Your task to perform on an android device: Open the edX app and  start the introduction to java programming exam 
Image 0: 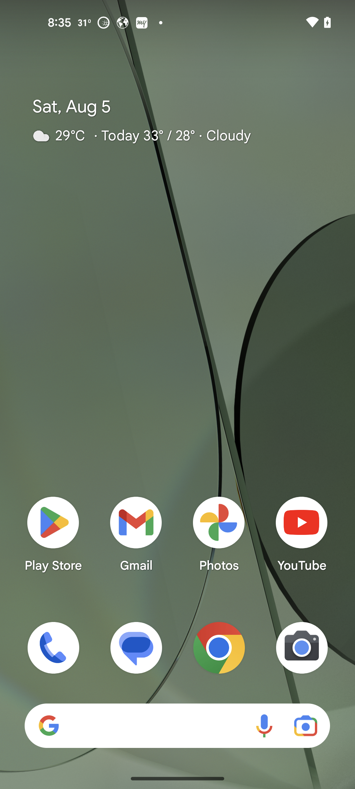
Open the edX app
Step 0: open app "edX"
Image 1: 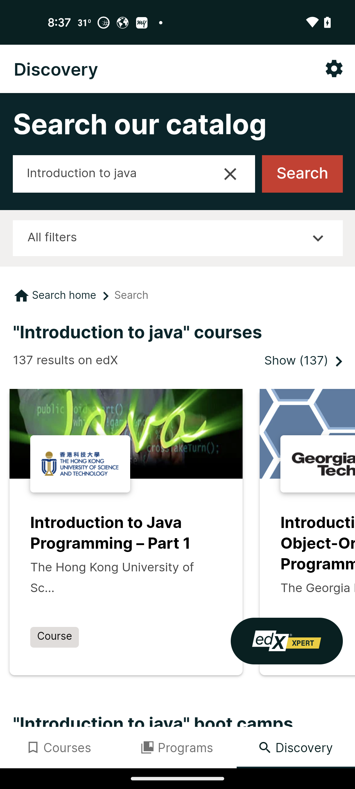
click on introduction to java programming
Step 1: click (126, 533)
Image 3: 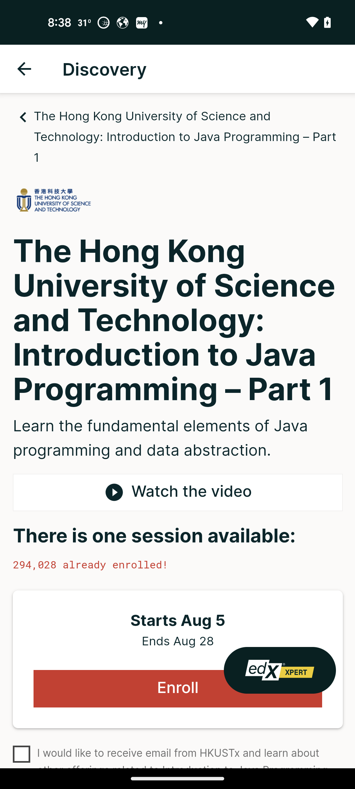
click on enroll button
Step 3: click (178, 689)
Image 4: 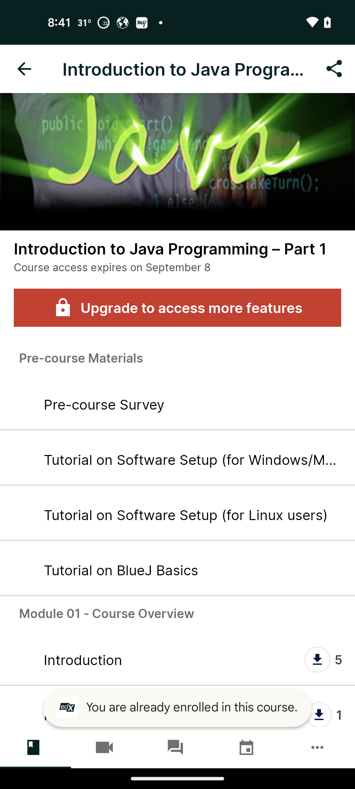
swipe up for the exam
Step 4: scroll down
Image 5: 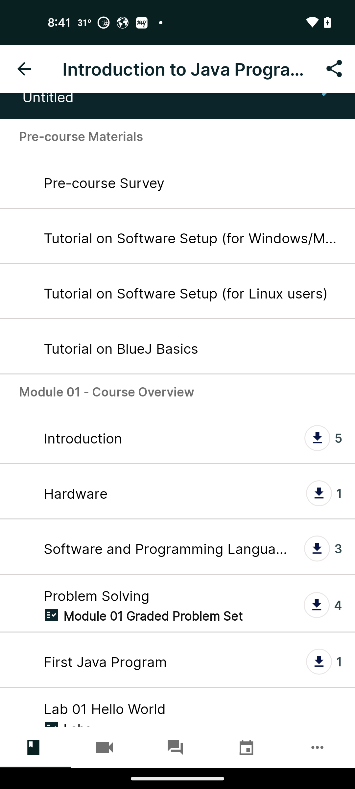
swipe up for the exam
Step 5: scroll down
Image 6: 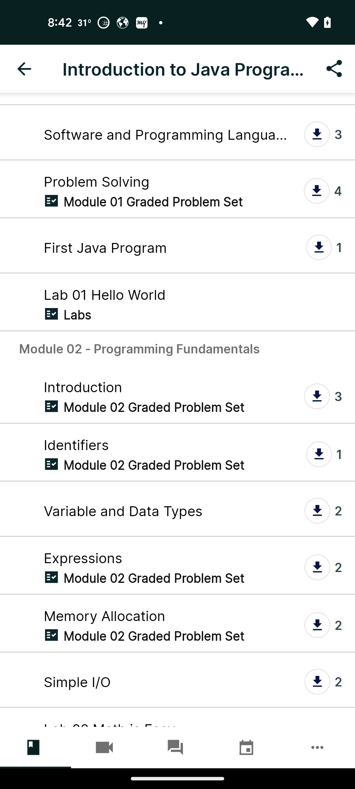
swipe up for the exam
Step 6: scroll down
Image 7: 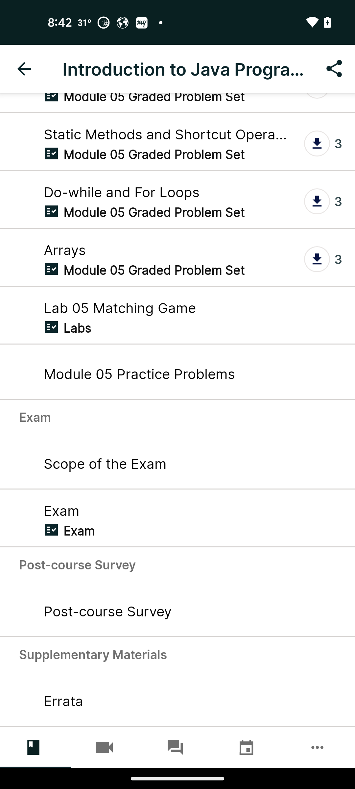
click on exam
Step 7: click (63, 511)
Image 8: 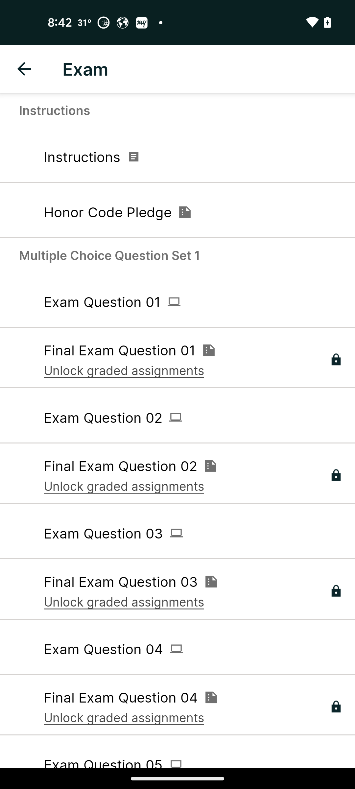
select exam question 01
Step 8: click (114, 302)
Image 9: 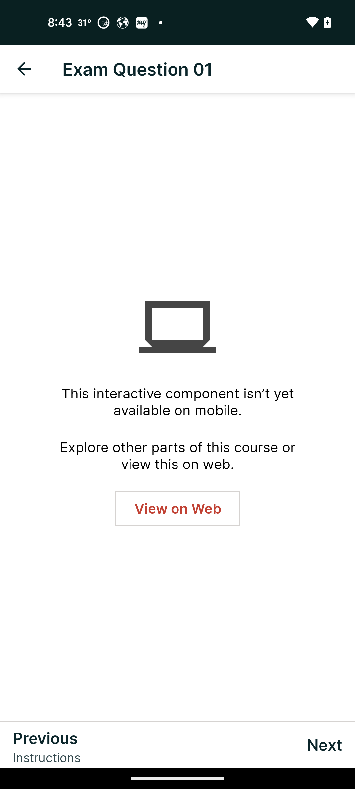
click on view on web
Step 9: click (177, 508)
Image 10: 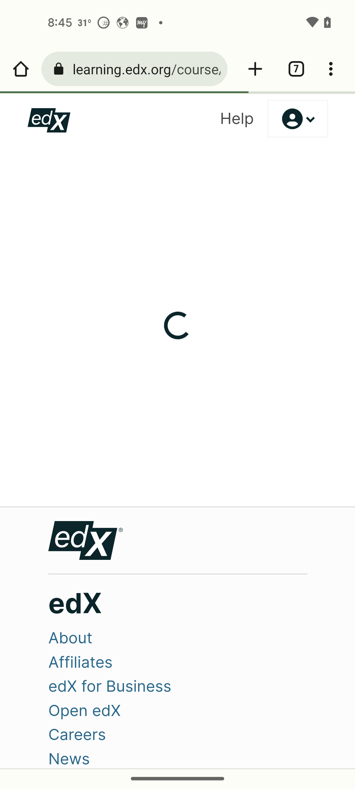
click on view on web
Step 10: wait